Your task to perform on an android device: Search for the Globalisation file by using the Google Drive app.
Image 0: 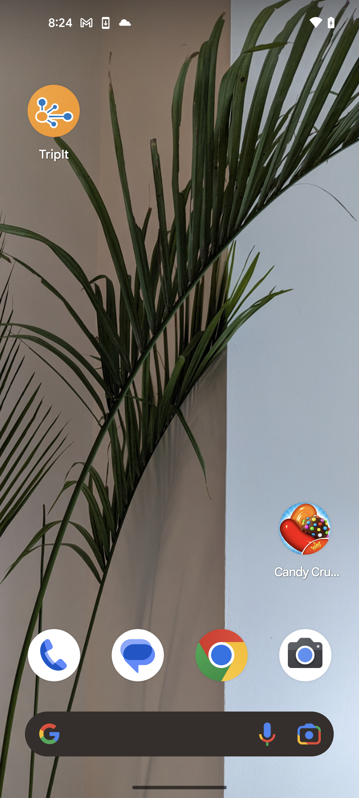
Open the google drive app
Step 0: open app "Drive"
Image 1: 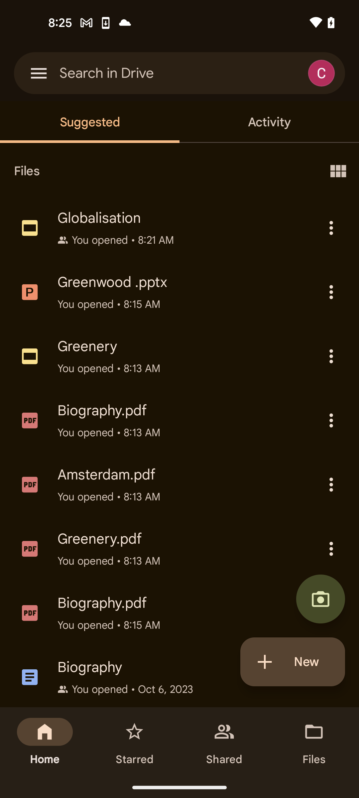
Tap on the search bar at the top of the screen
Step 1: click (179, 73)
Image 2: 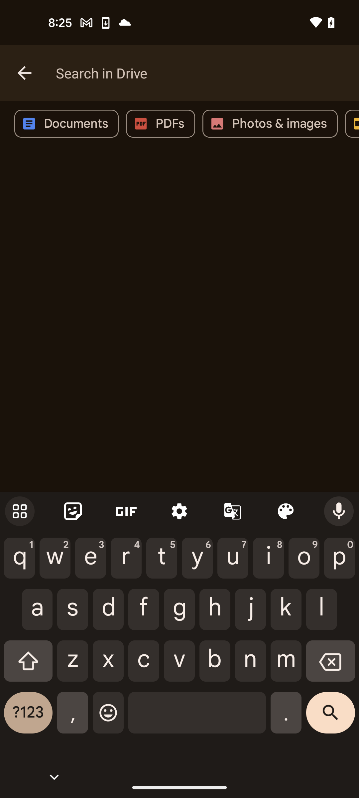
Search for globalisation file
Step 2: type "globalisation"